Your task to perform on an android device: I am planning a trip to the United States from Europe, for which I need to convert the currency. Check the converted currency on the Oanda Currency Converter.
Image 0: 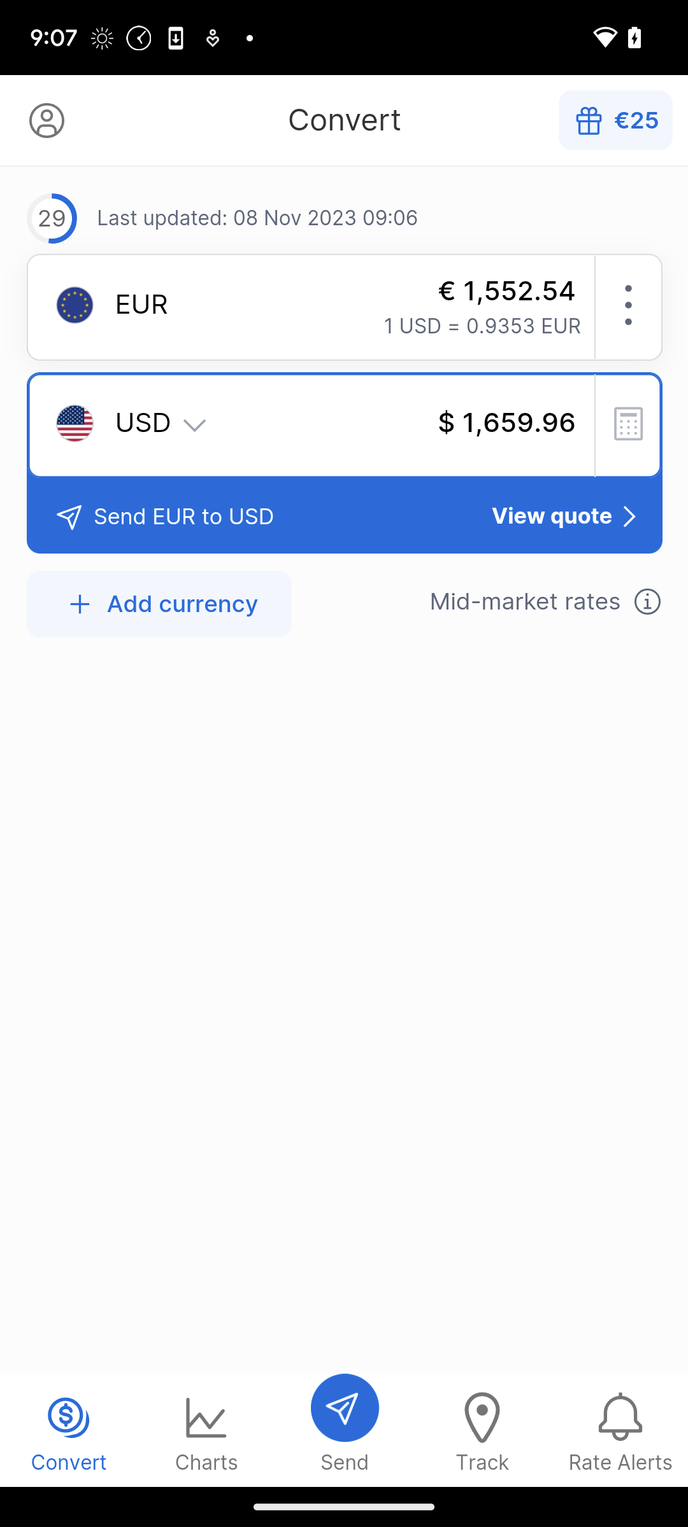
Open the Oanda currency converter app.
Step 0: open app "Currency Converter"
Image 1: 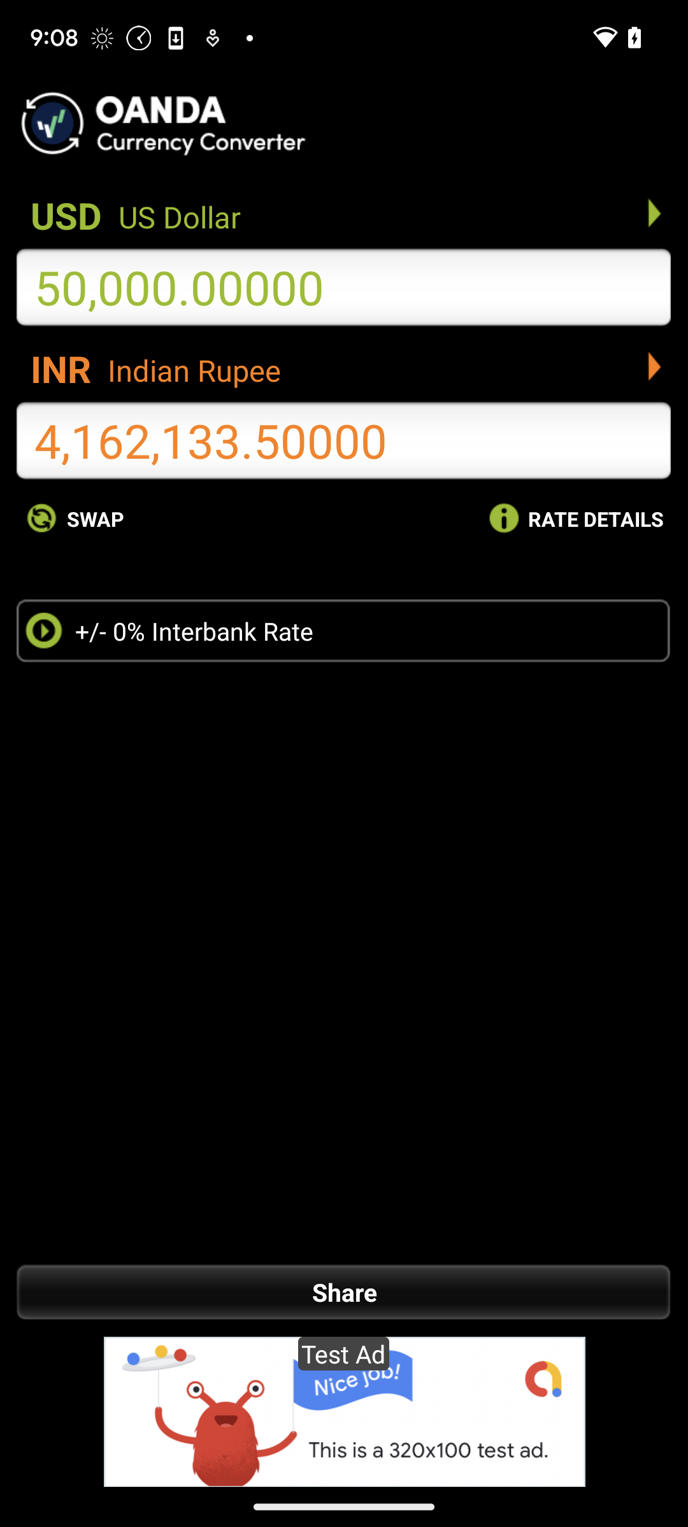
Click on the INR arrow-forward button.
Step 1: click (340, 367)
Image 2: 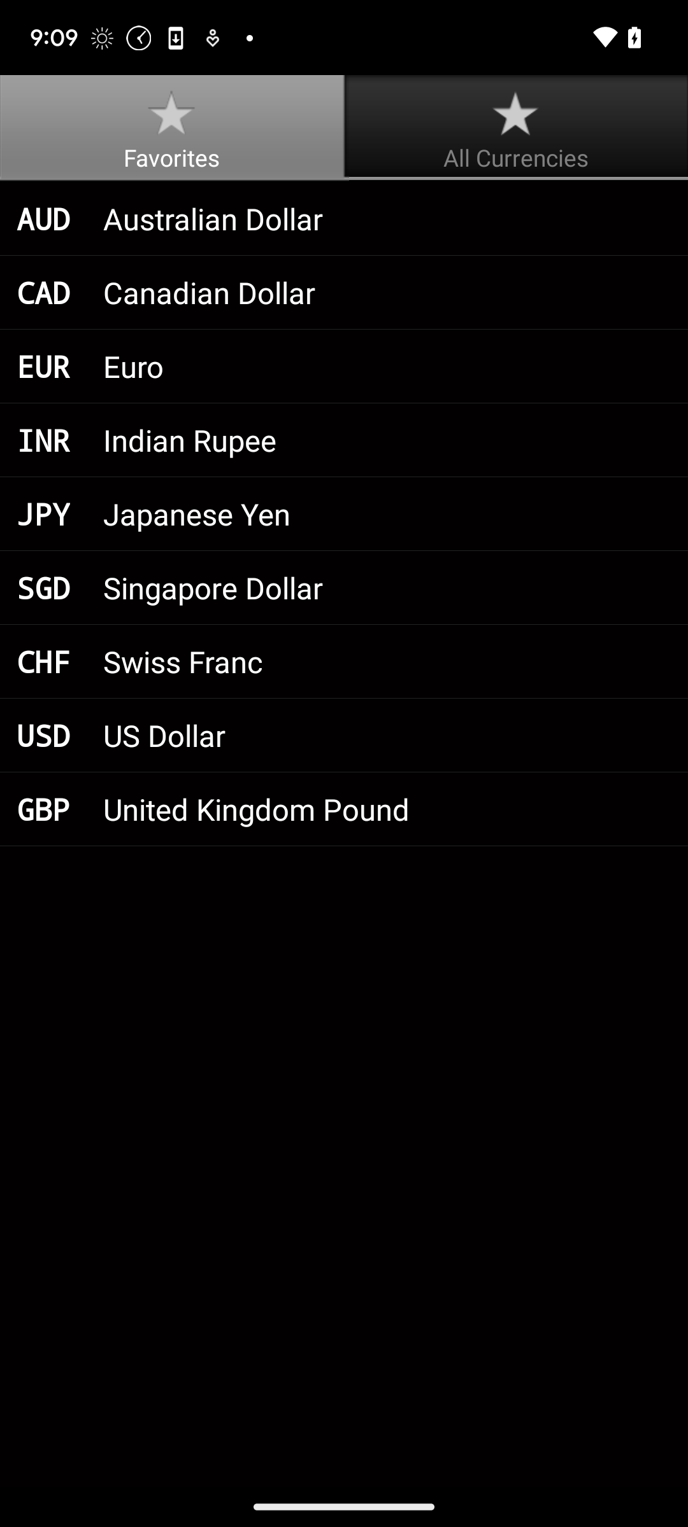
Now select the Euro option.
Step 2: click (387, 366)